Your task to perform on an android device: Go to Easy Timezones app & view the current time Mexico city
Image 0: 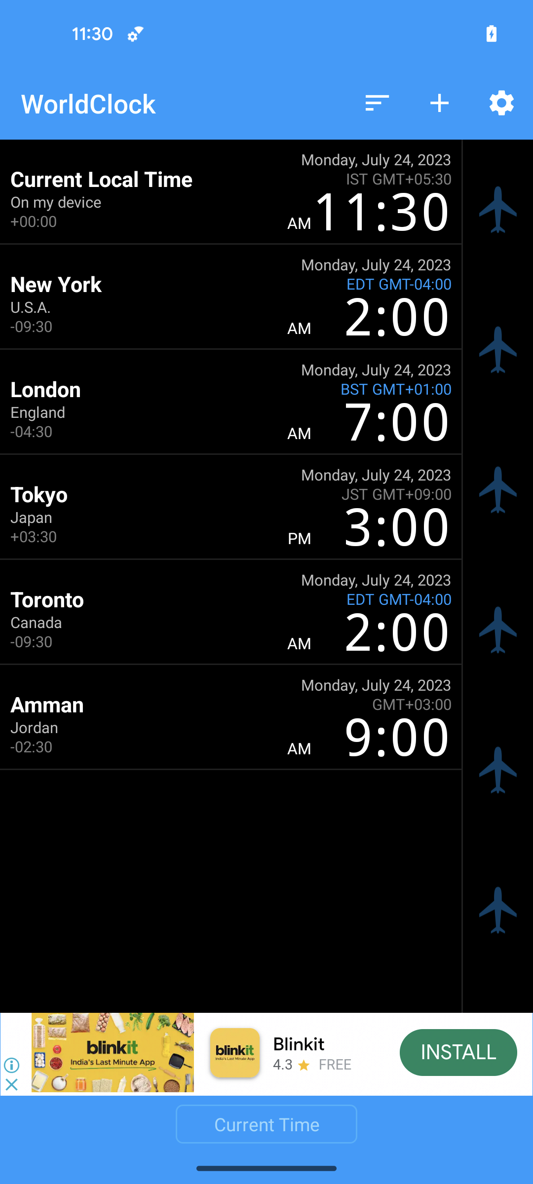
open the Easy Timezones app
Step 0: open app "Easy Timezones"
Image 1: 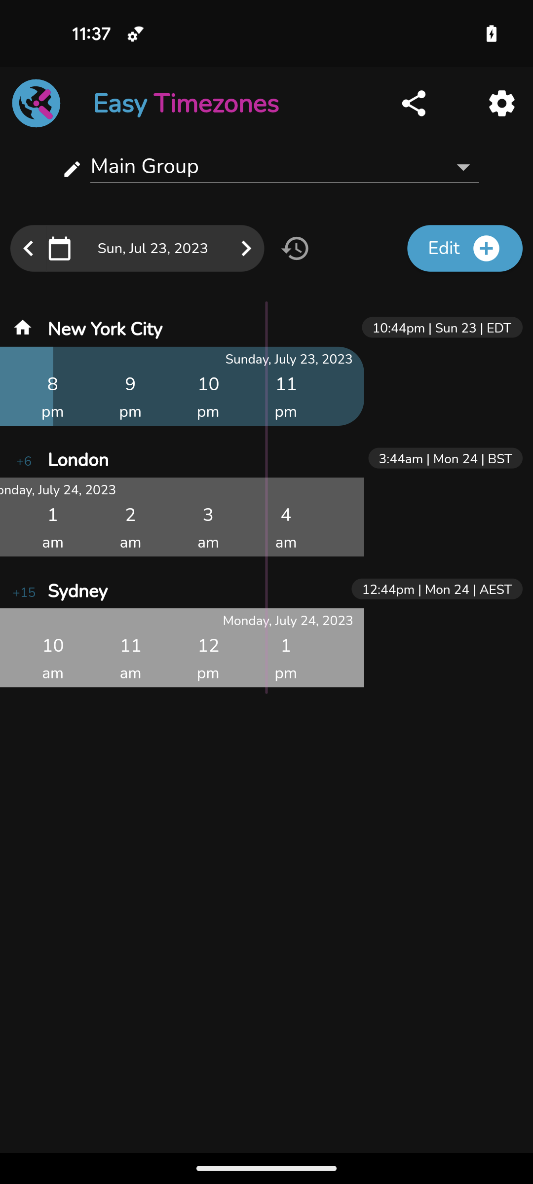
click on the Edit option
Step 1: click (464, 249)
Image 2: 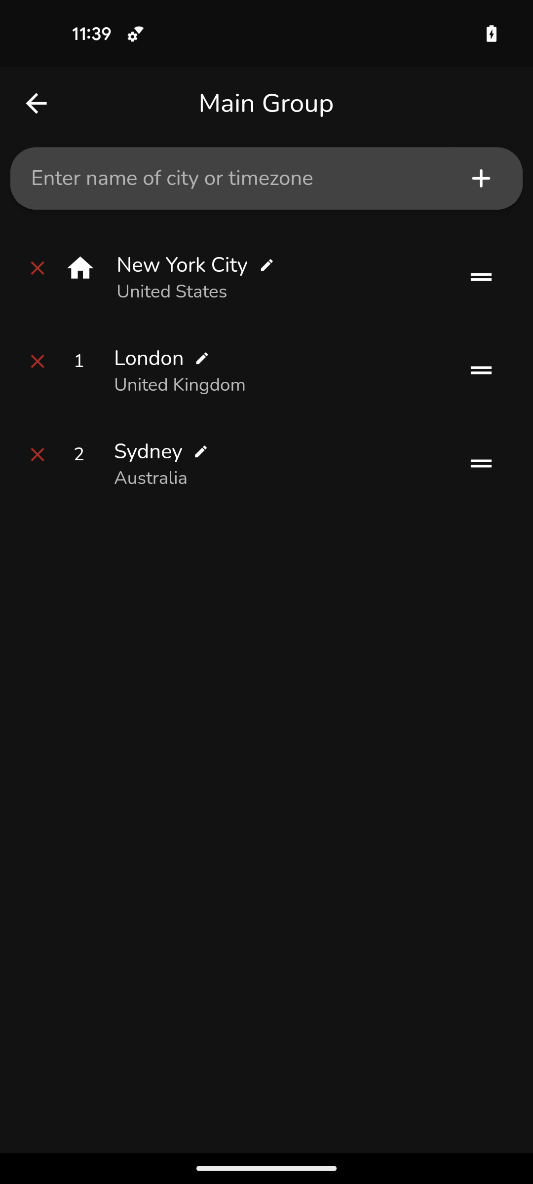
click on the search bar at the top of the screen
Step 2: click (172, 178)
Image 3: 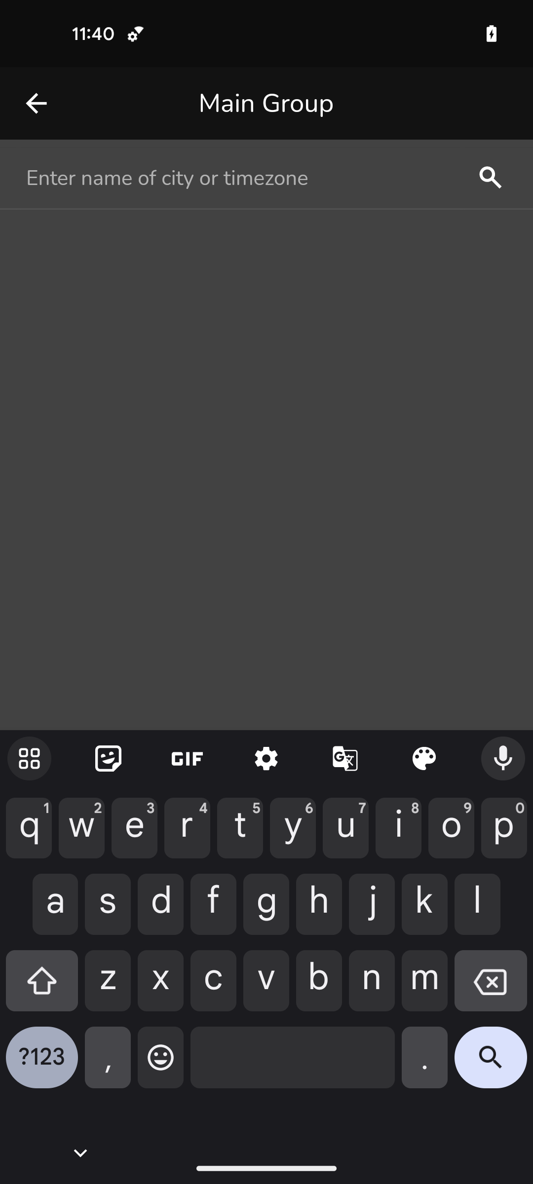
enter the city name Mexico
Step 3: type "Mexico"
Image 4: 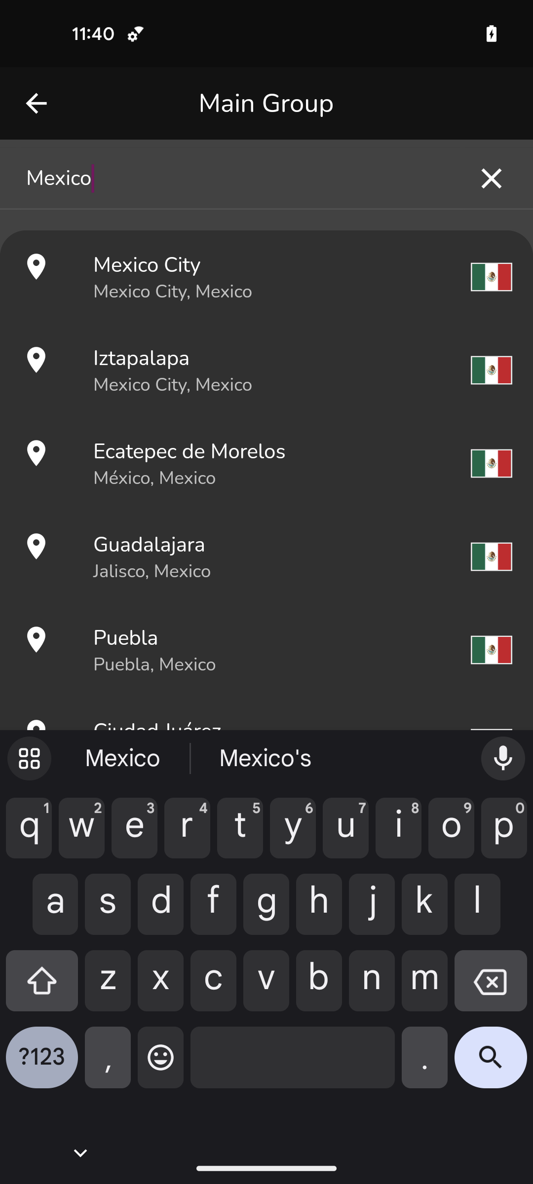
select the first suggested time zone
Step 4: click (266, 277)